Your task to perform on an android device: I want to change the category of cordless screwdrivers to only screwdrivers of the Tactix brand
Image 0: 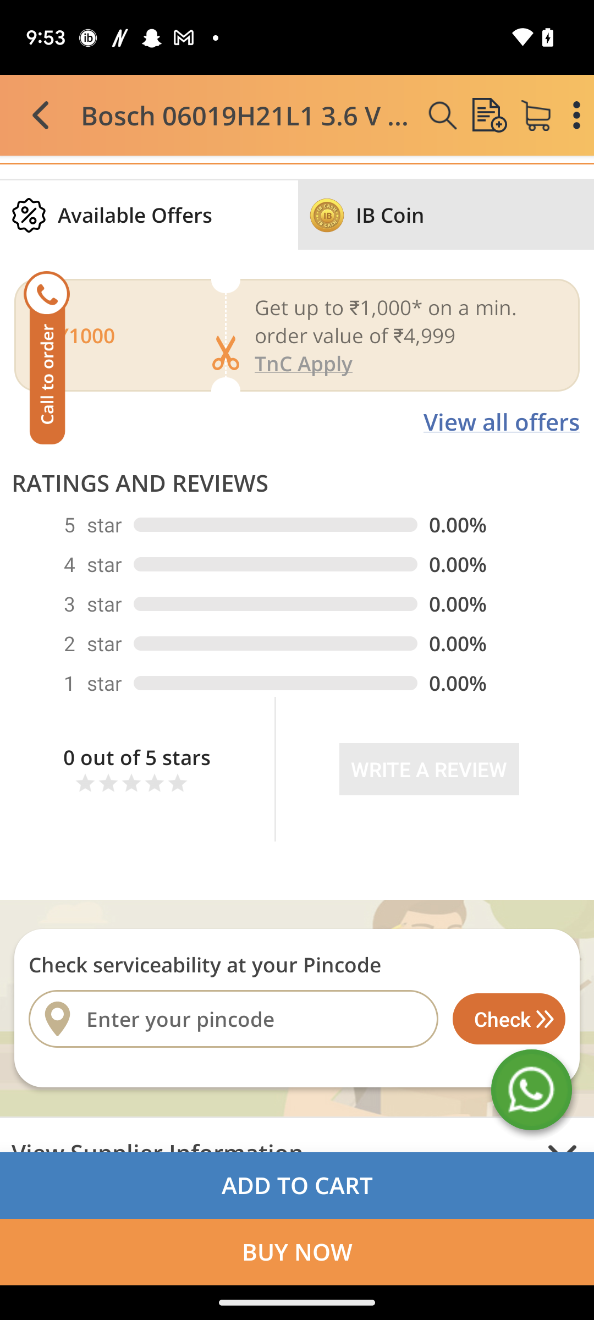
Go back to the screen
Step 0: press back button
Image 1: 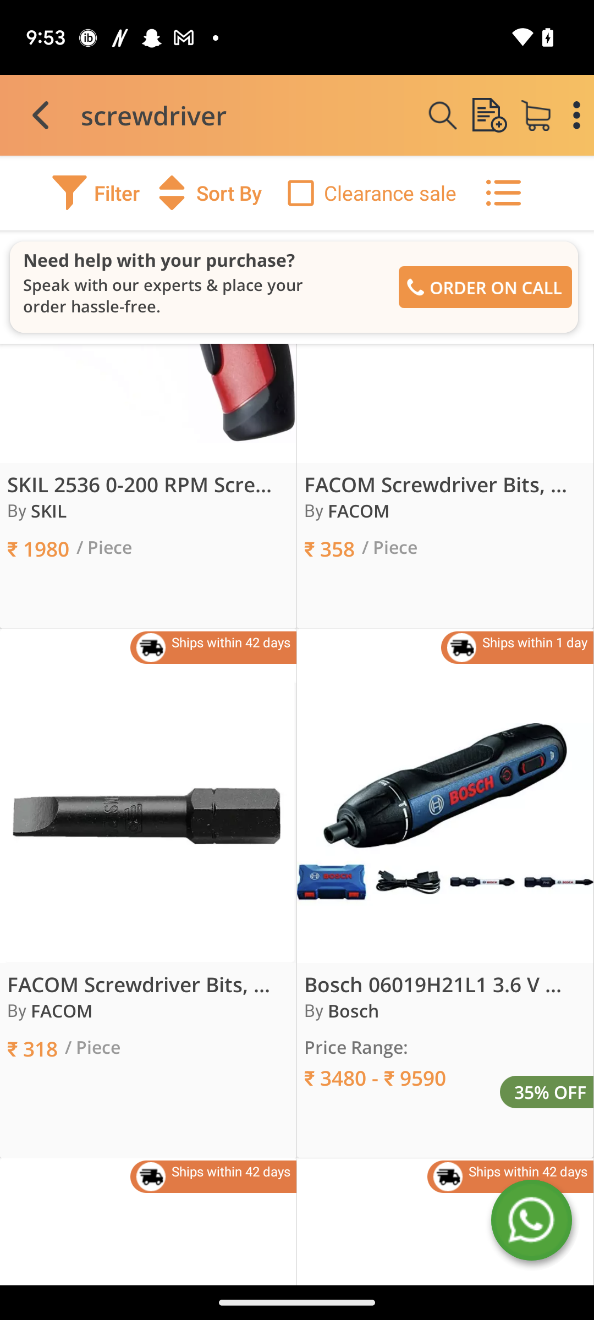
Click on the filter icon 
Step 1: click (96, 193)
Image 2: 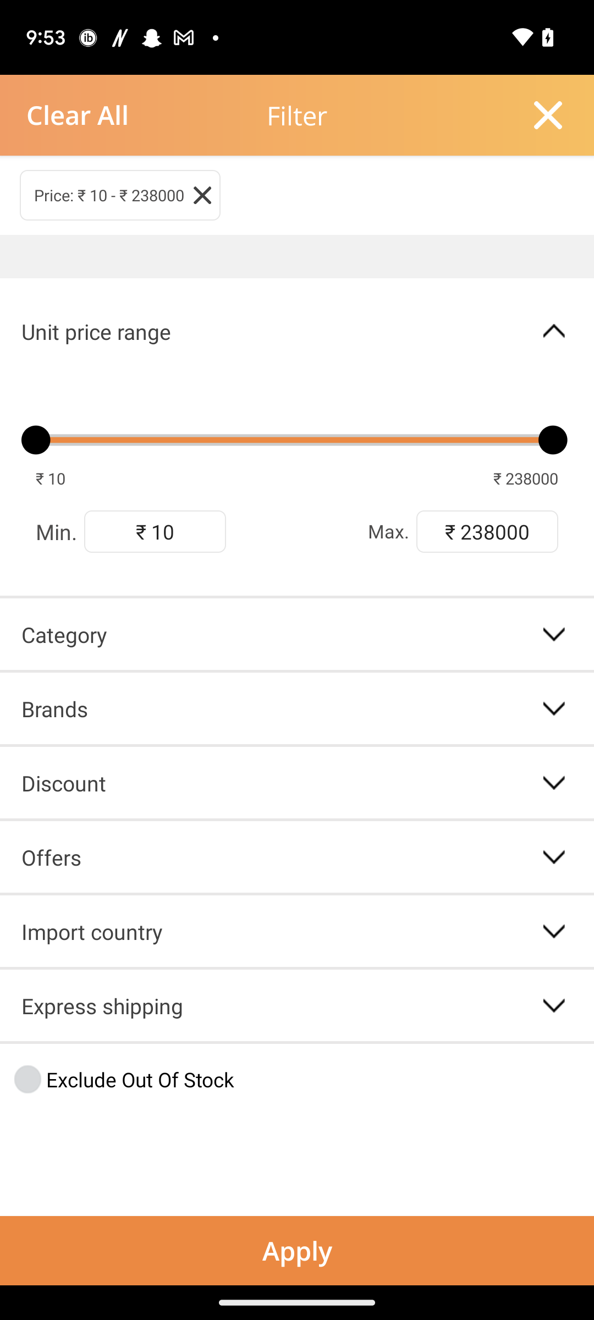
Click on the category option 
Step 2: click (548, 628)
Image 3: 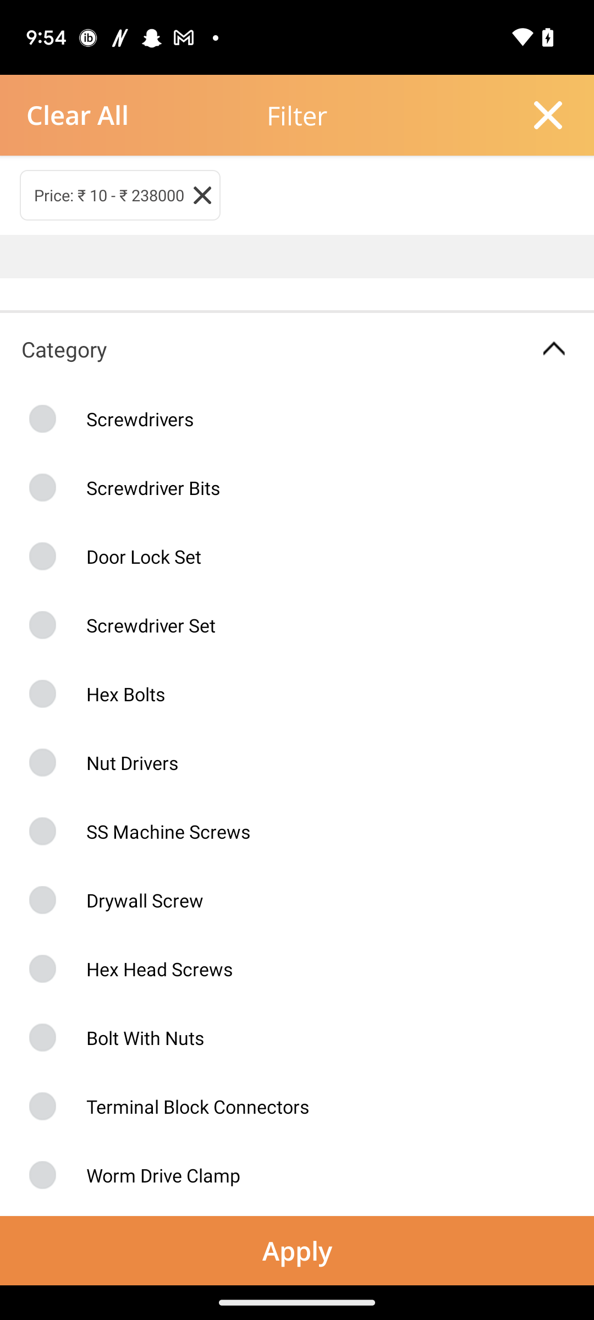
Click on the screwdrivers option
Step 3: click (112, 419)